Your task to perform on an android device: I am finding an apartment with 2 beds and 2 bathrooms in Cotswoldsr for me to stay in. Look for more details about the apartment in the Airbnb app.
Image 0: 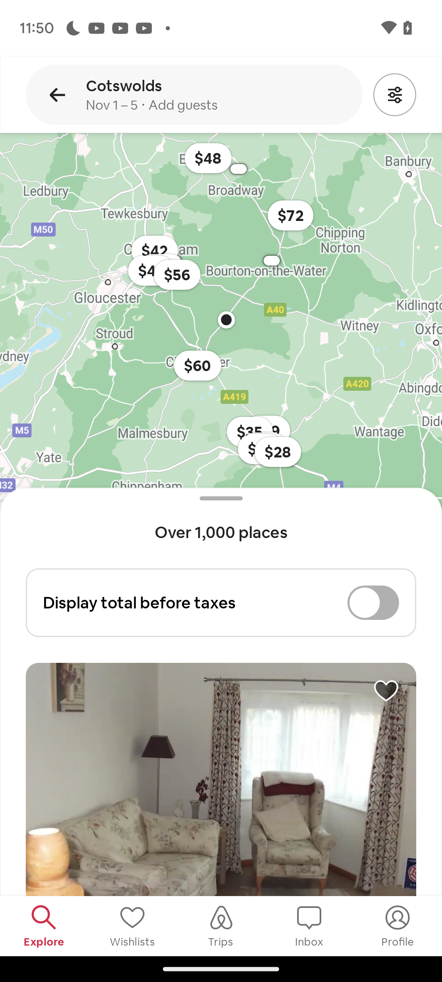
Click on the list icon at the top right of the screen
Step 0: click (395, 95)
Image 1: 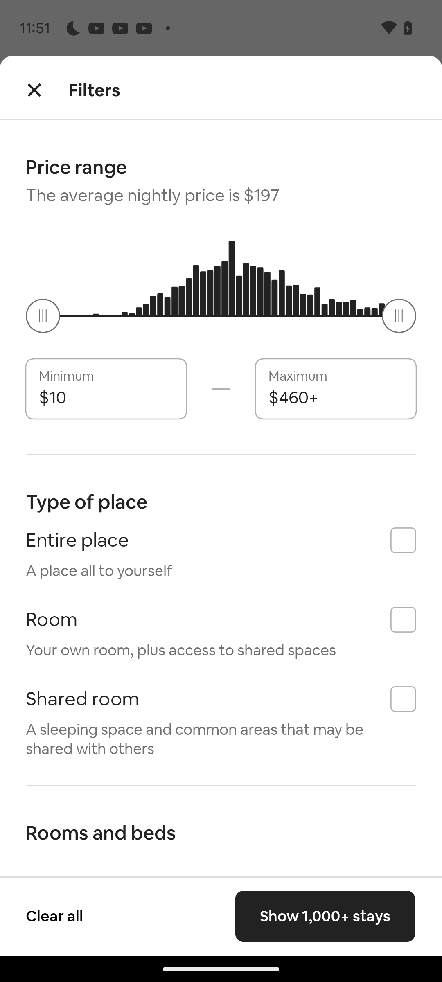
Swipe up to add bedroom and bathroom
Step 1: scroll down
Image 2: 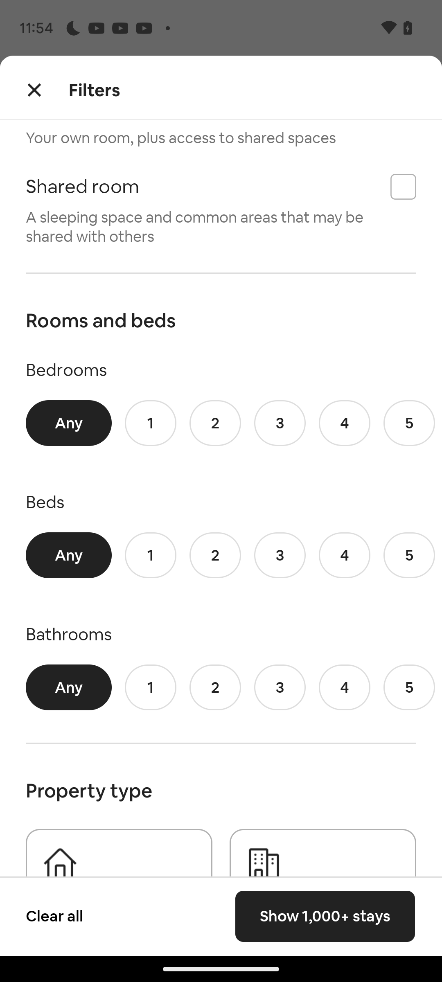
Swipe up to add bedroom and bathroom
Step 2: wait
Image 3: 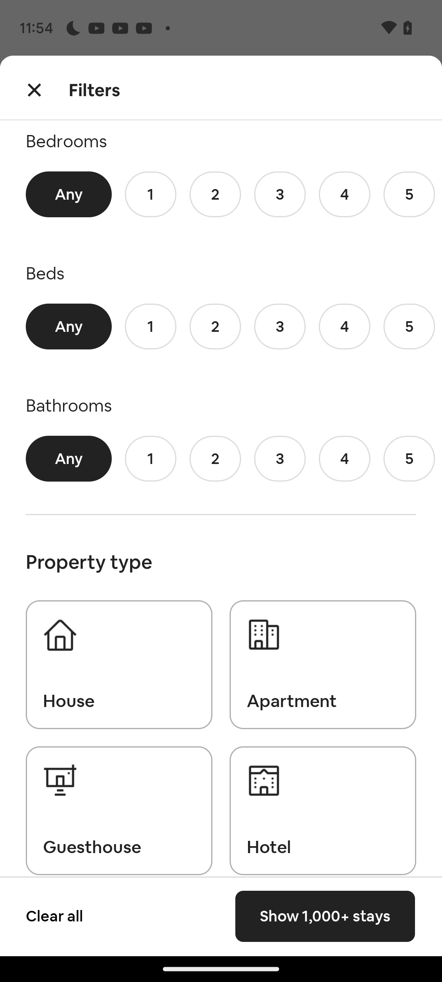
Click on 2 bedrooms option
Step 3: click (215, 194)
Image 4: 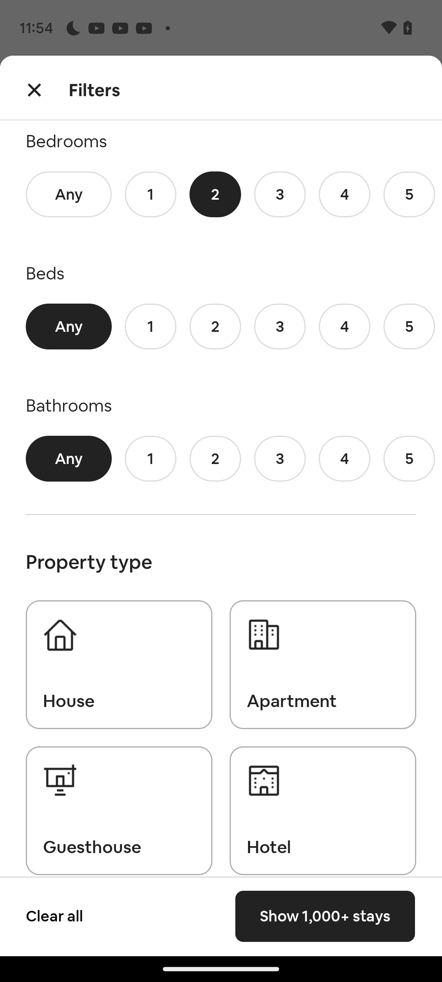
Click on 2 bathrooms option
Step 4: click (215, 459)
Image 5: 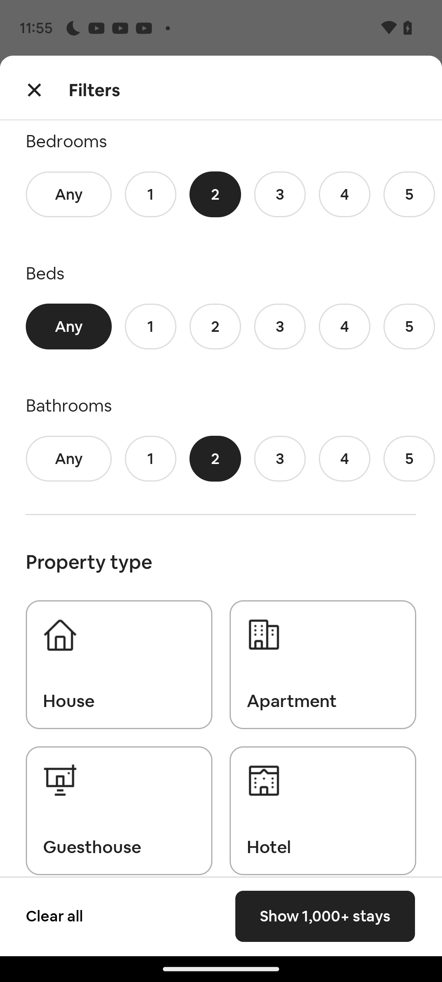
Click on apartment option
Step 5: click (322, 664)
Image 6: 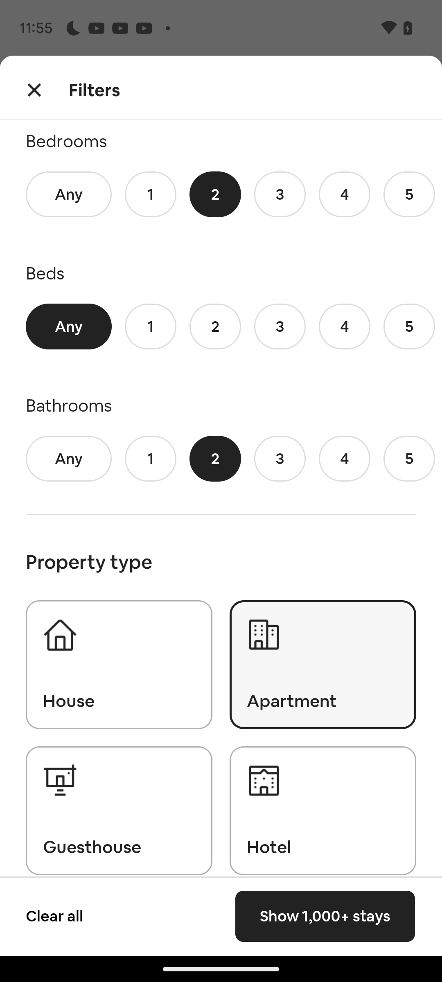
Click on show 1,000+ stays option at the bottom right of the screen
Step 6: click (325, 916)
Image 7: 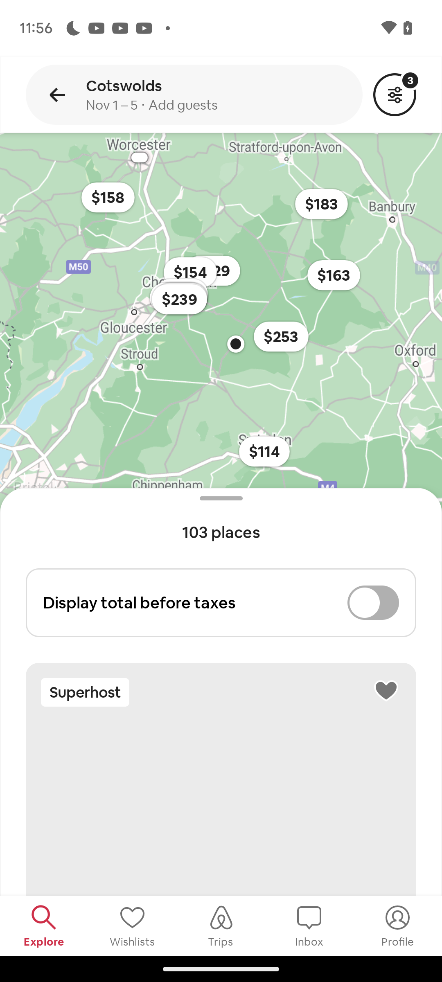
Click on show 1,000+ stays option at the bottom right of the screen
Step 7: wait